Your task to perform on an android device: I want to view the accurate weather forecast for this week on the Weather app.
Image 0: 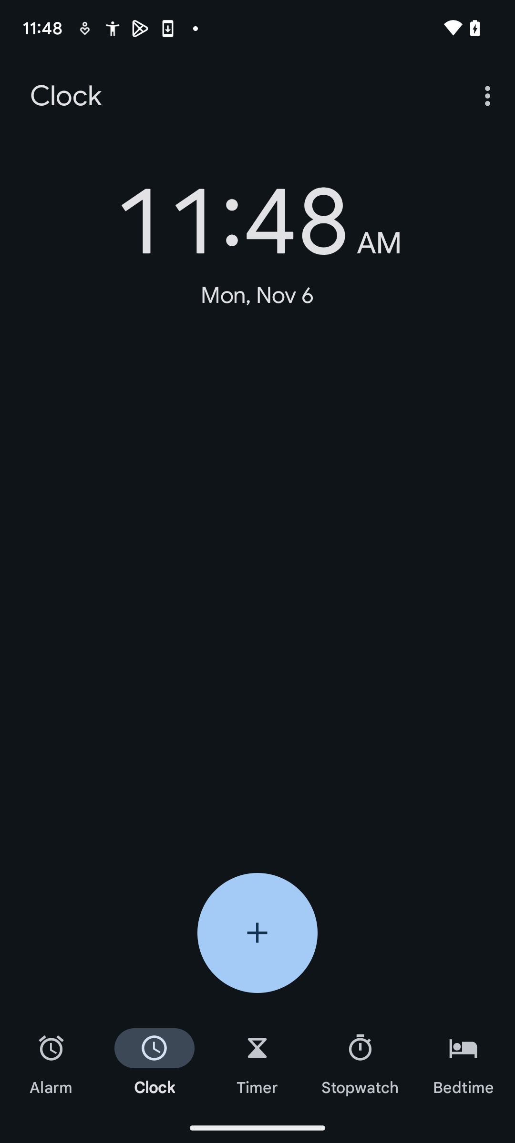
Open the Weather app.
Step 0: open app "Weather"
Image 1: 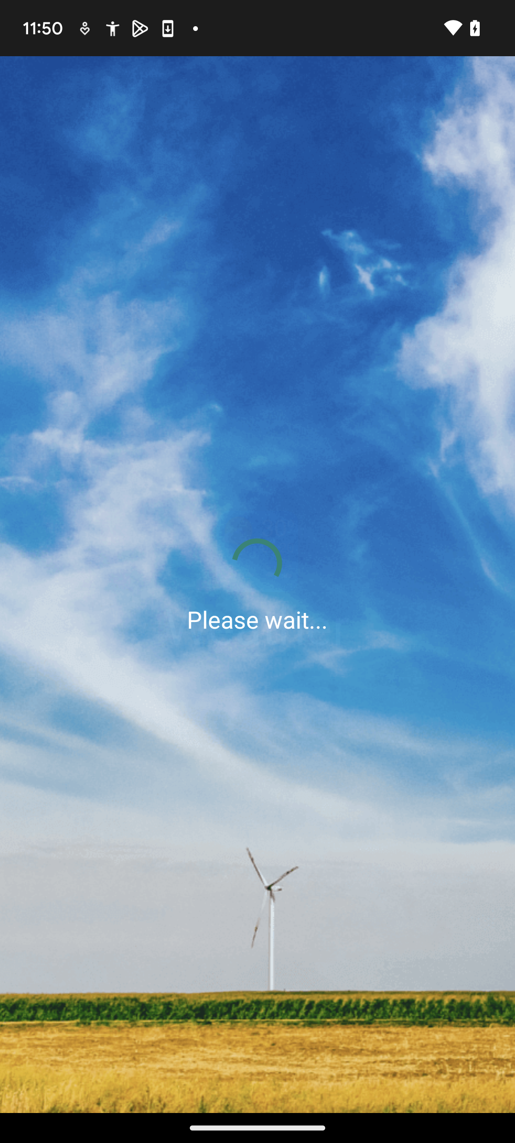
Open the Weather app.
Step 1: wait
Image 2: 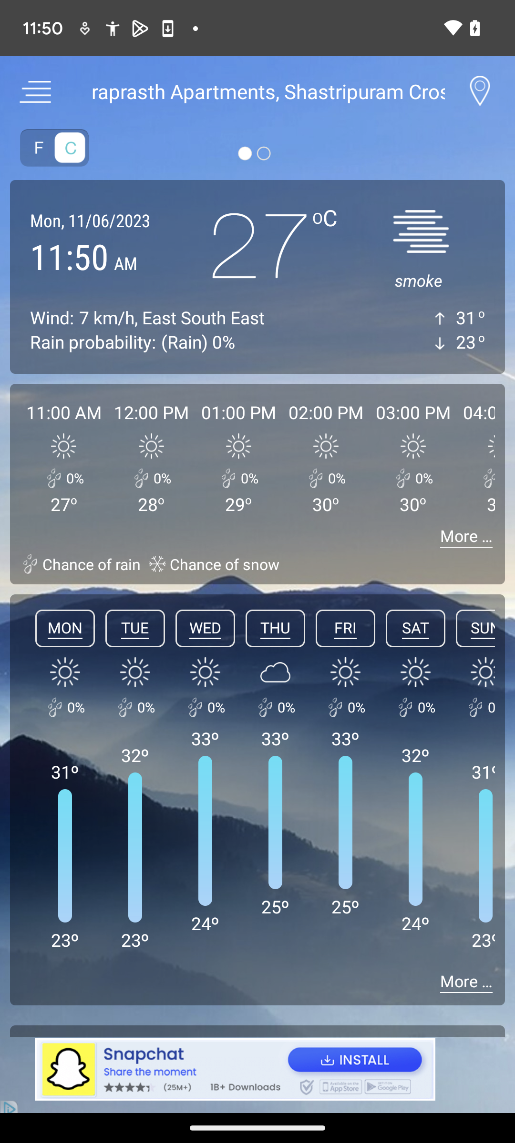
Click on the More button at the bottom left in the weekly forecast.
Step 2: click (466, 981)
Image 3: 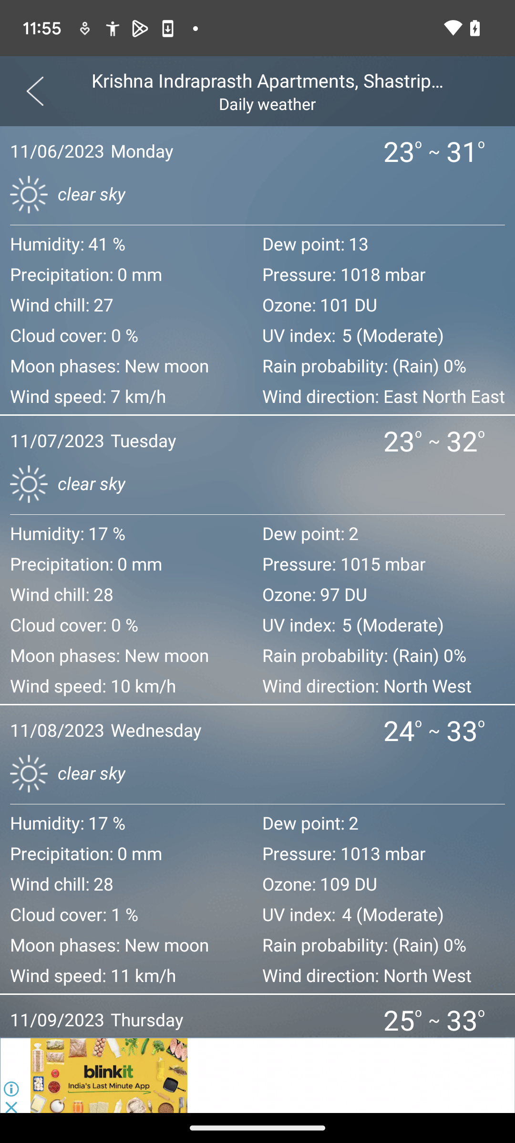
Scroll down to view the entire forecast for this week.
Step 3: scroll down
Image 4: 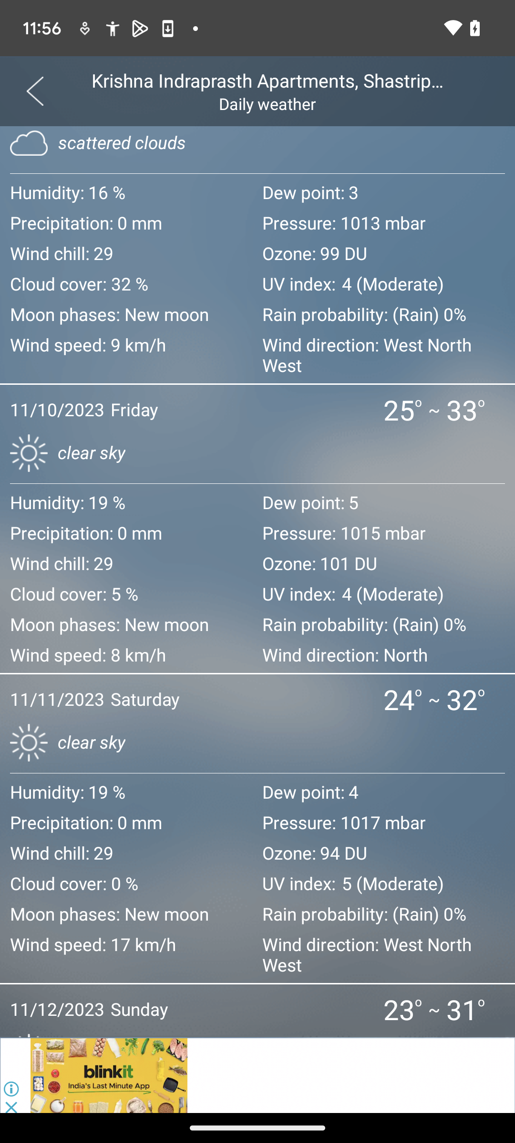
Scroll down to view the entire forecast for this week.
Step 4: scroll down